Your task to perform on an android device: Utilise the Mondly Language app to finish the first Portuguese lesson.
Image 0: 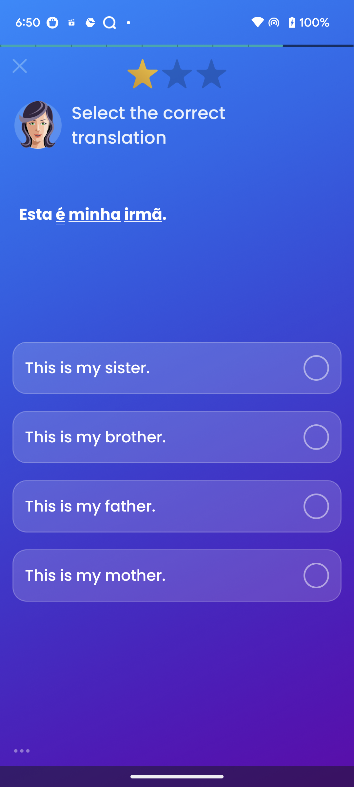
Click on the This is my sister
Step 0: click (309, 370)
Image 1: 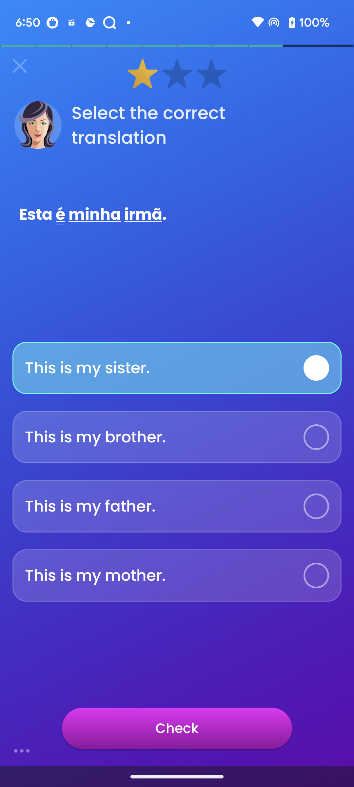
Click on the check button at the bottom of the screen
Step 1: click (177, 728)
Image 3: 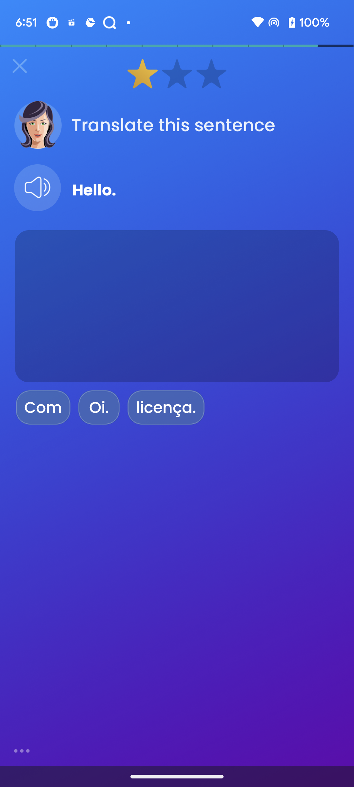
Click on the Oi
Step 3: click (99, 407)
Image 4: 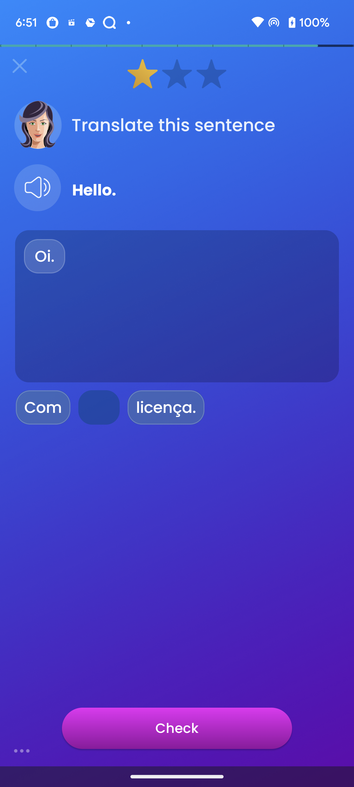
Click on the check button at the bottom of the screen
Step 4: click (177, 728)
Image 5: 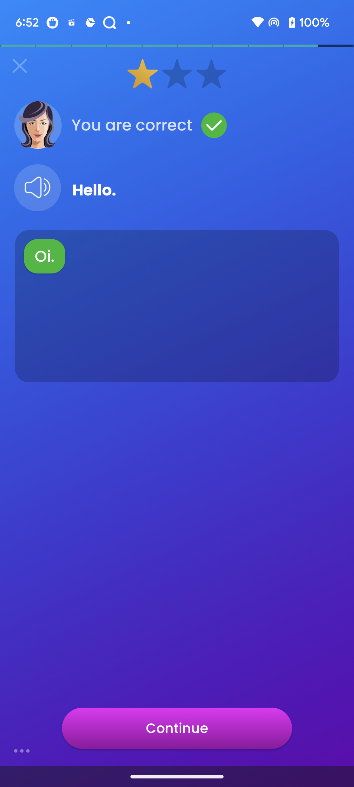
Click on the Continue button at the bottom of the screen
Step 5: click (177, 728)
Image 6: 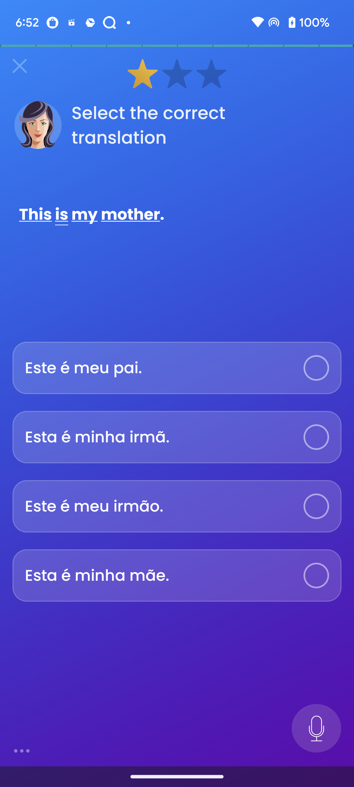
click on the Esta e minha mae option
Step 6: click (315, 575)
Image 7: 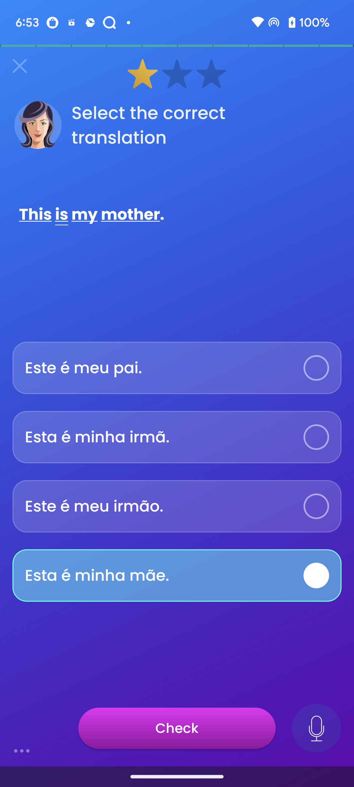
Click on the check button at the bottom of the screen
Step 7: click (177, 728)
Image 8: 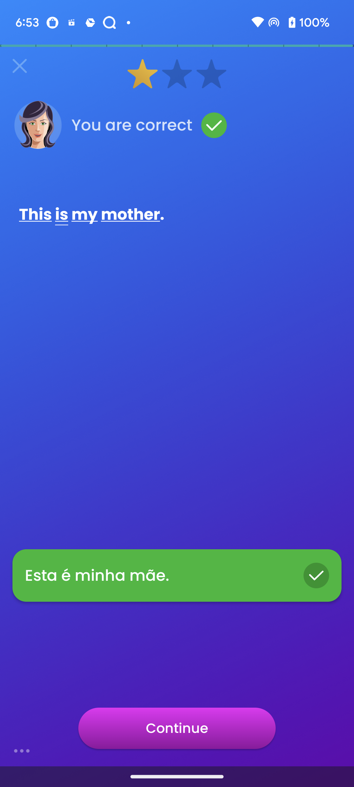
Click on the Continue button at the bottom of the screen
Step 8: click (177, 728)
Image 9: 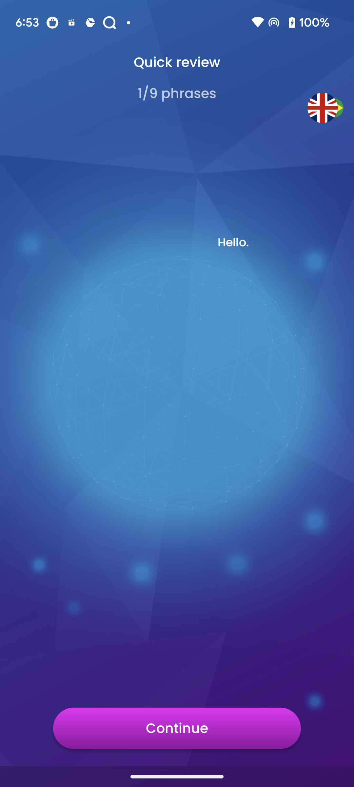
Click on the Continue button at the bottom of the screen
Step 9: click (177, 728)